Your task to perform on an android device: Open the Outlook App, Create an event titled as Training Meeting on August 8, 2023, from 2:00 p.m. to 4:00 p.m. for the Loco Project Meeting with Trainee and QA.
Image 0: 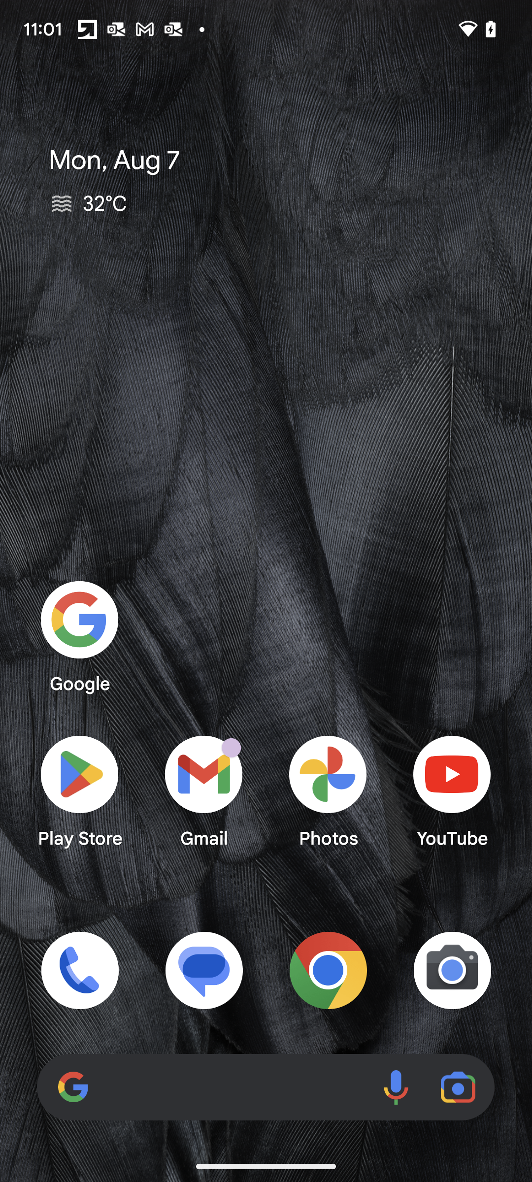
Open the Outlook App
Step 0: open app "Outlook"
Image 1: 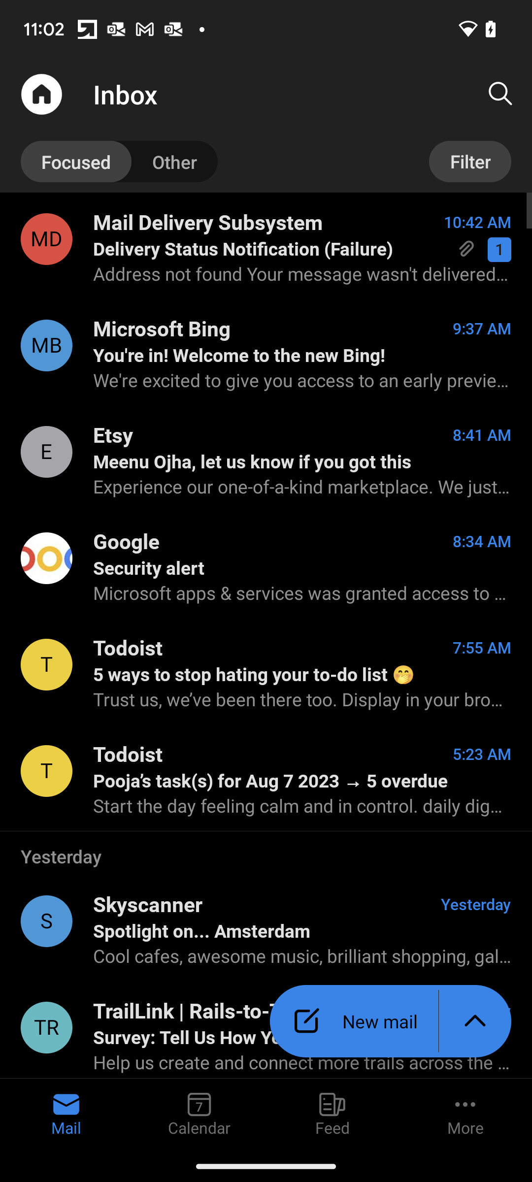
Click on the Upper Side Arrow button in the bottom right corner of the screen 
Step 1: click (475, 1021)
Image 2: 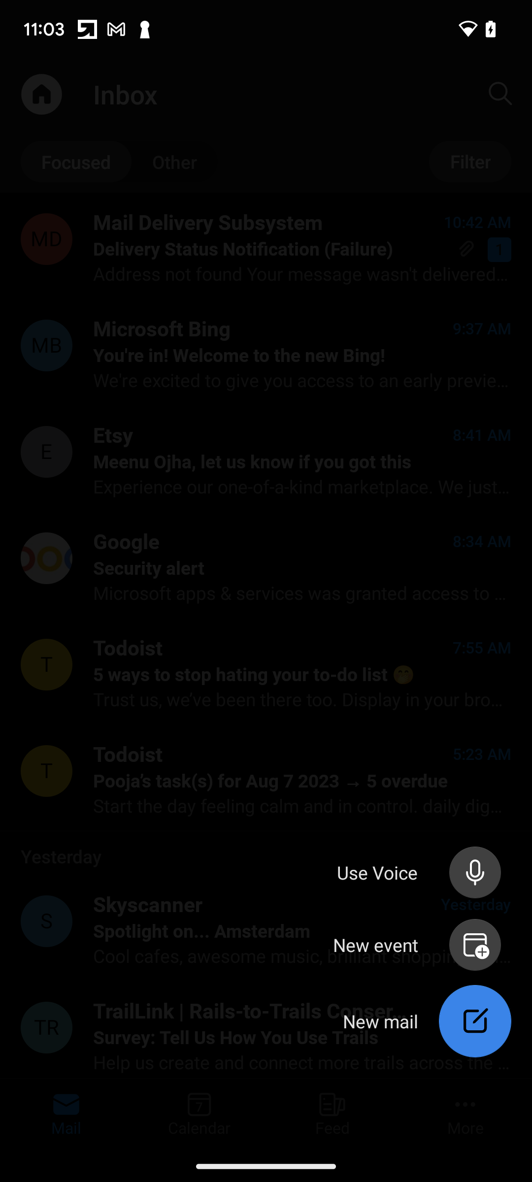
Click on the New Event Button to Create an Event 
Step 2: click (302, 930)
Image 3: 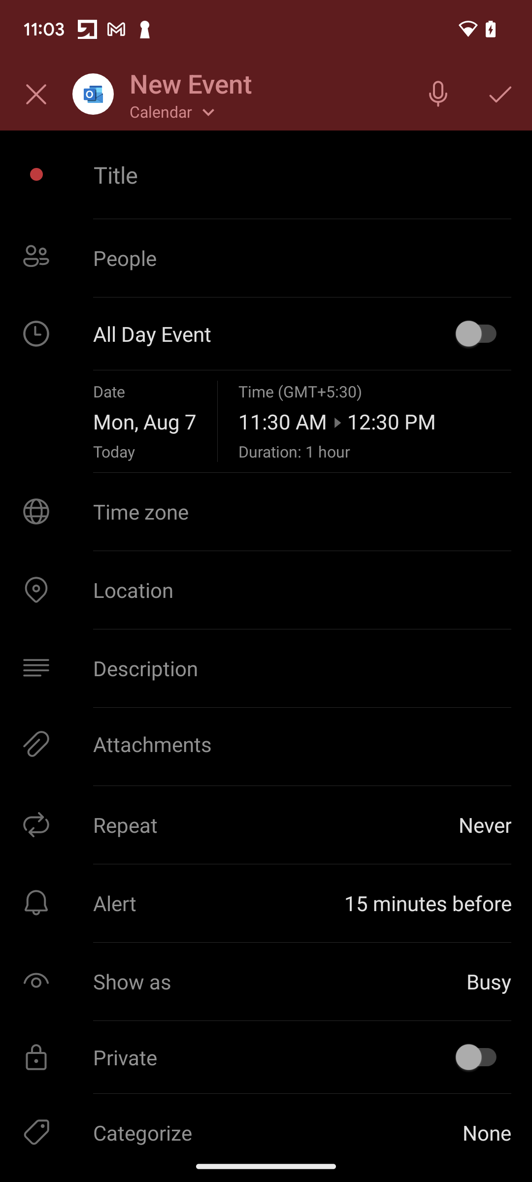
Click on the Title Bar 
Step 3: click (302, 174)
Image 4: 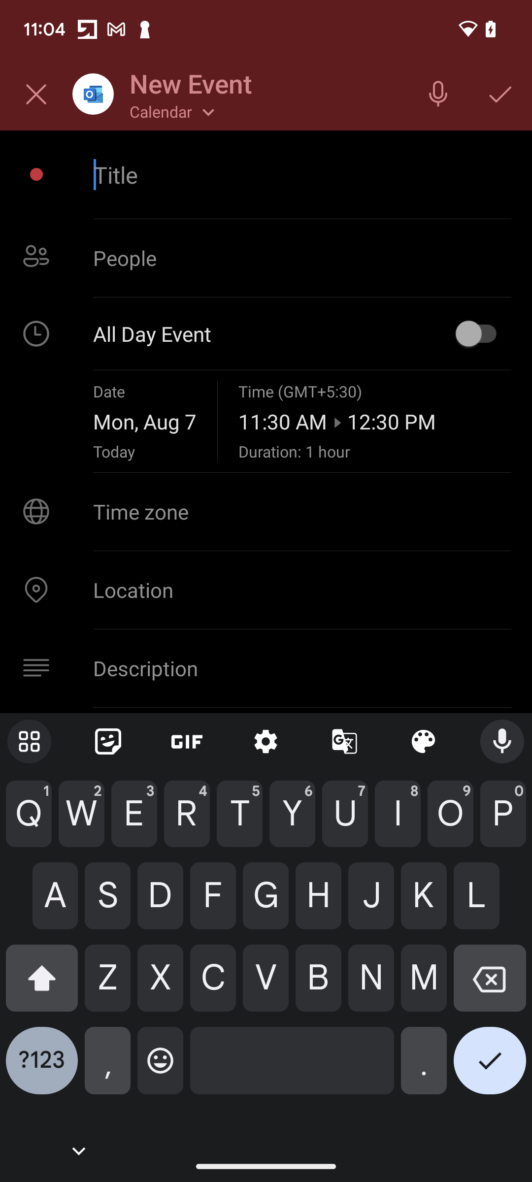
Enter the Title name as Training Meeting
Step 4: type "Training Meeting"
Image 5: 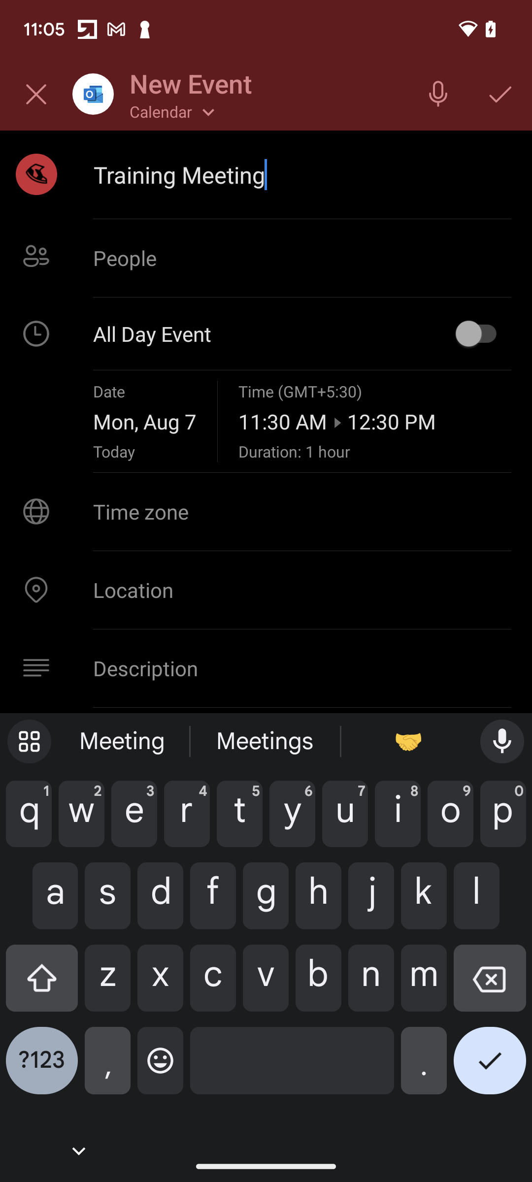
Click on the Date Section 
Step 5: click (144, 421)
Image 6: 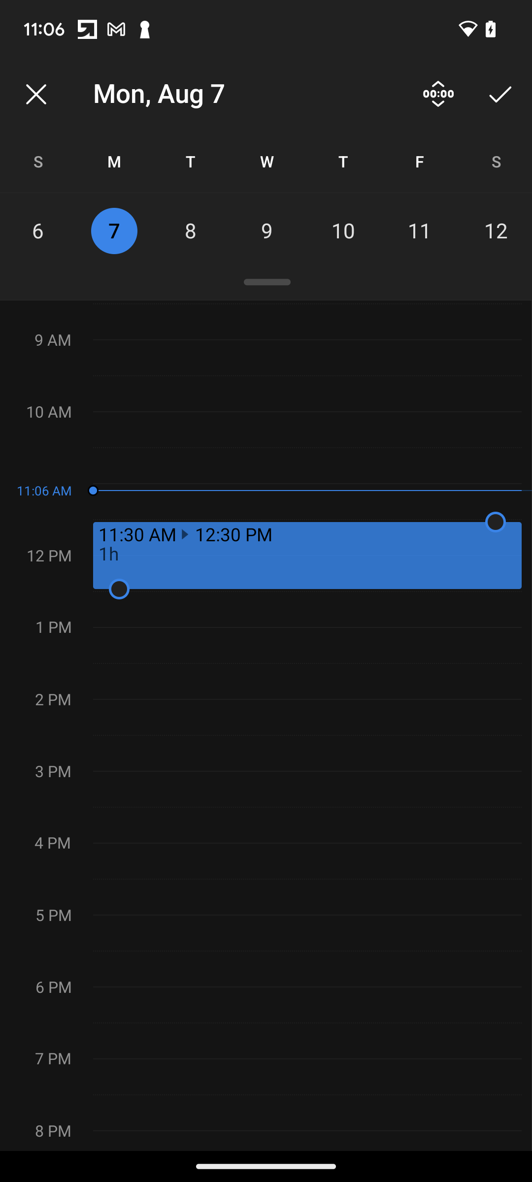
Click on the "8" number to set the date on August 8, 2023,
Step 6: click (191, 230)
Image 7: 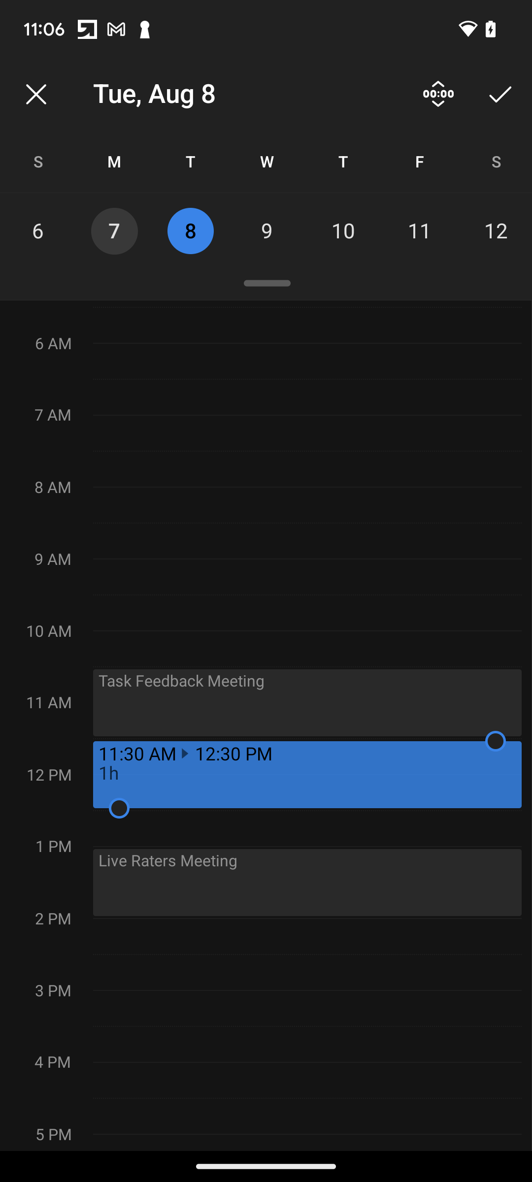
Click on the right click button on the top right corner
Step 7: click (500, 94)
Image 8: 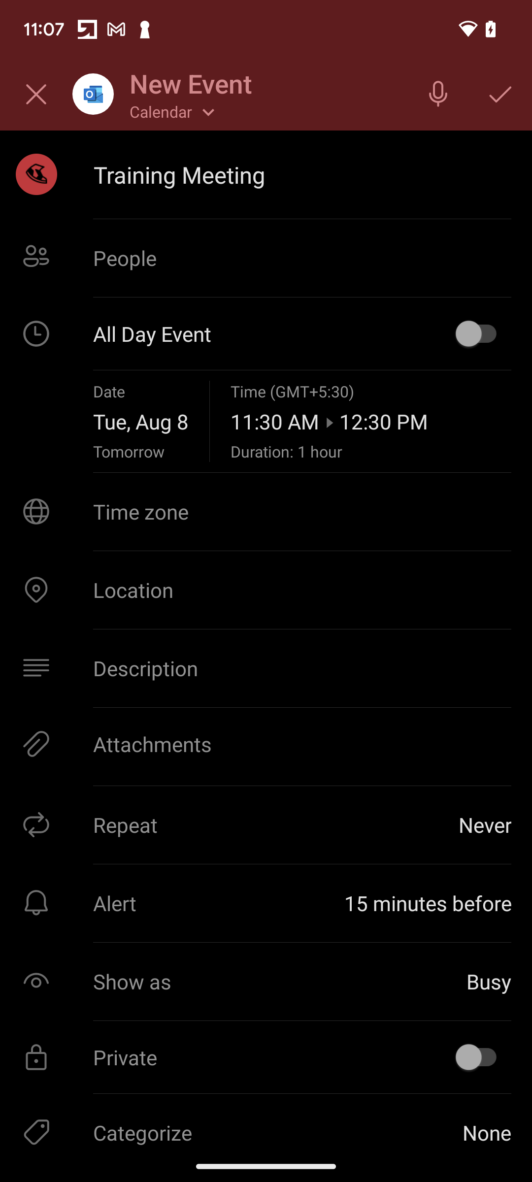
Click on the Time Section 
Step 8: click (371, 421)
Image 9: 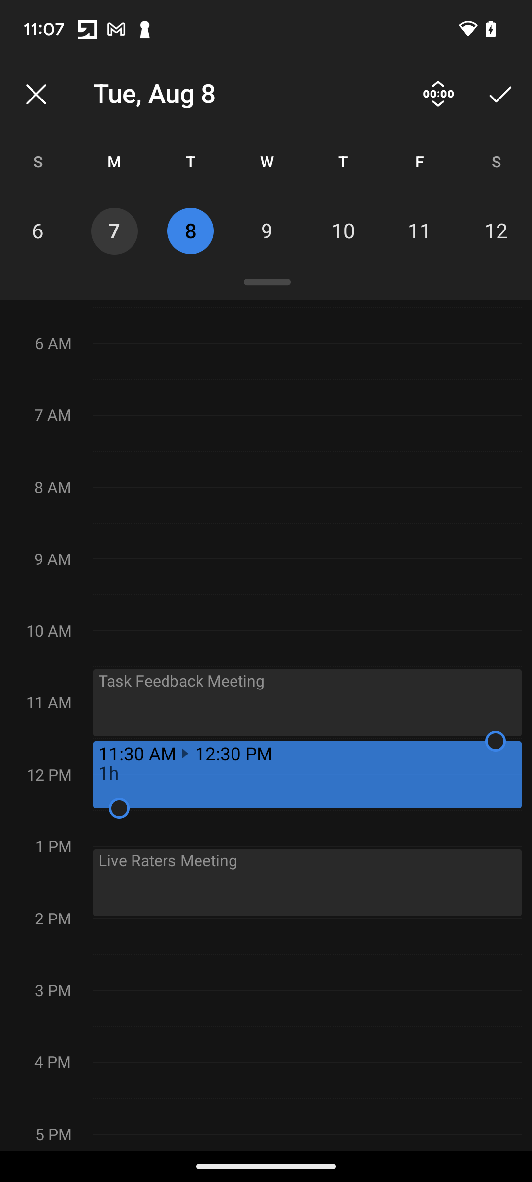
Click on the 2PM Time 
Step 9: click (57, 924)
Image 10: 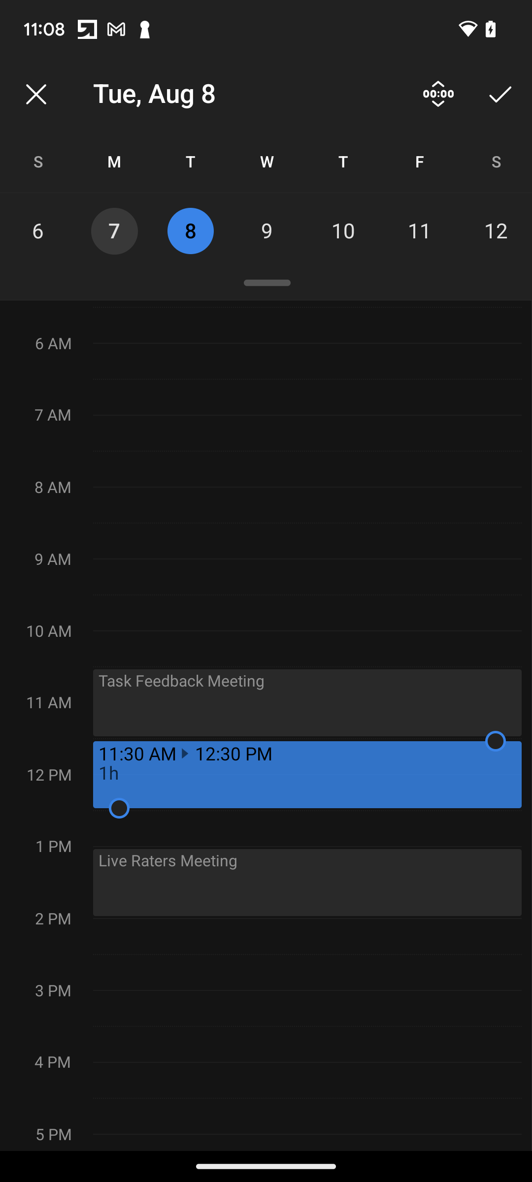
Swipe the meeting at 2 PM 
Step 10: scroll right
Image 11: 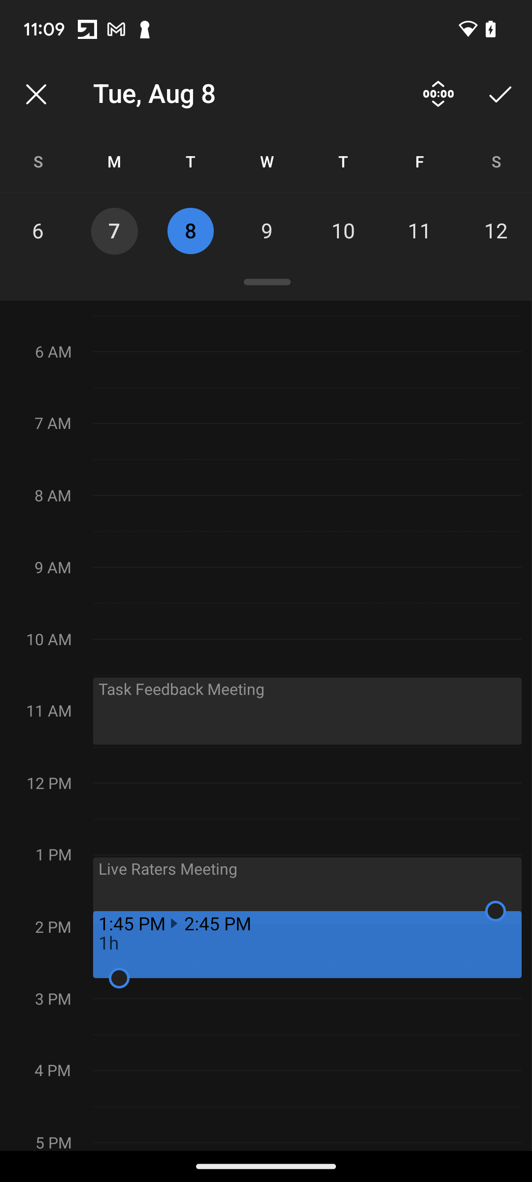
Swipe the meeting at 2 PM 
Step 11: scroll up
Image 12: 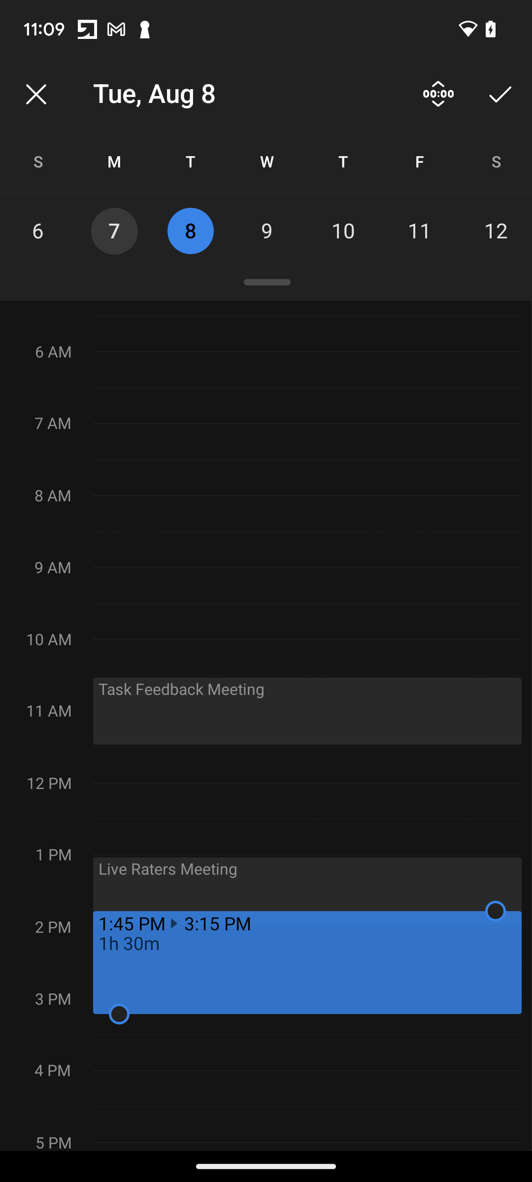
Swipe the meeting at 2 PM 
Step 12: scroll up
Image 13: 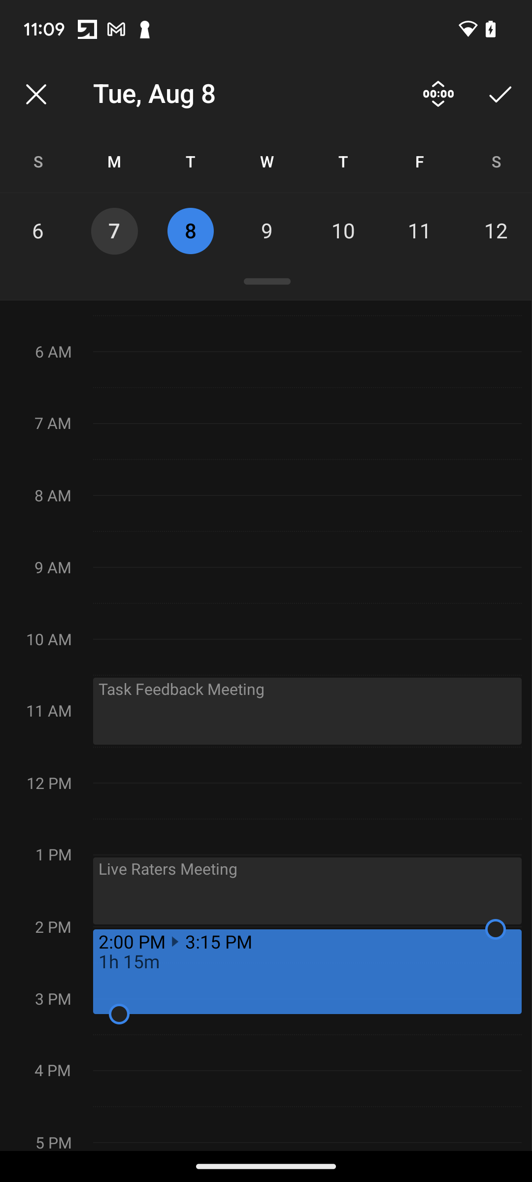
Swipe the meeting at 2 PM 
Step 13: scroll up
Image 16: 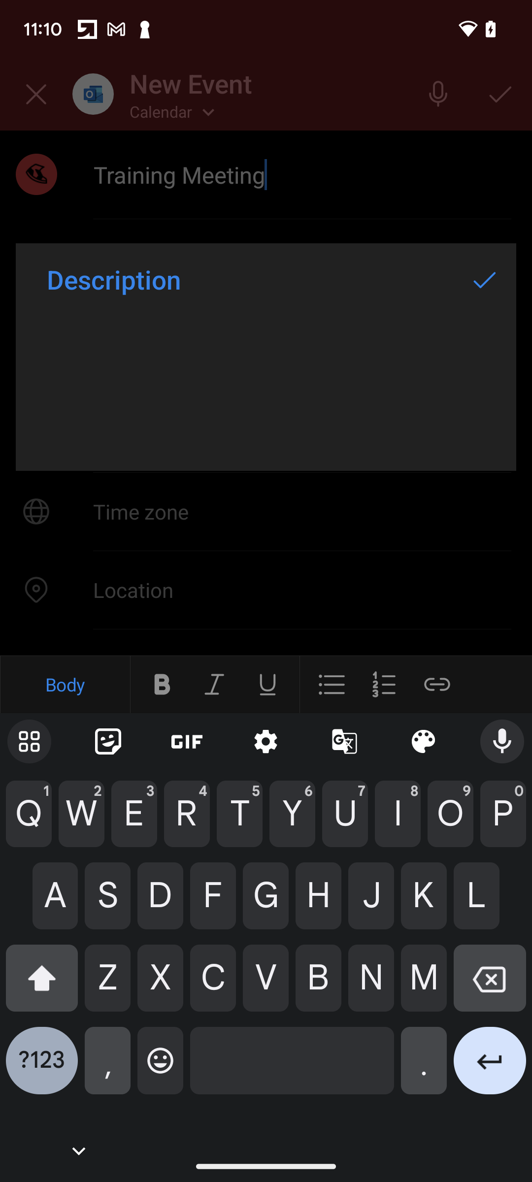
Enter the Description name as Loco Project Meeting with Trainee and QA
Step 16: type "Loco Project Meeting with Trainee and QA"
Image 17: 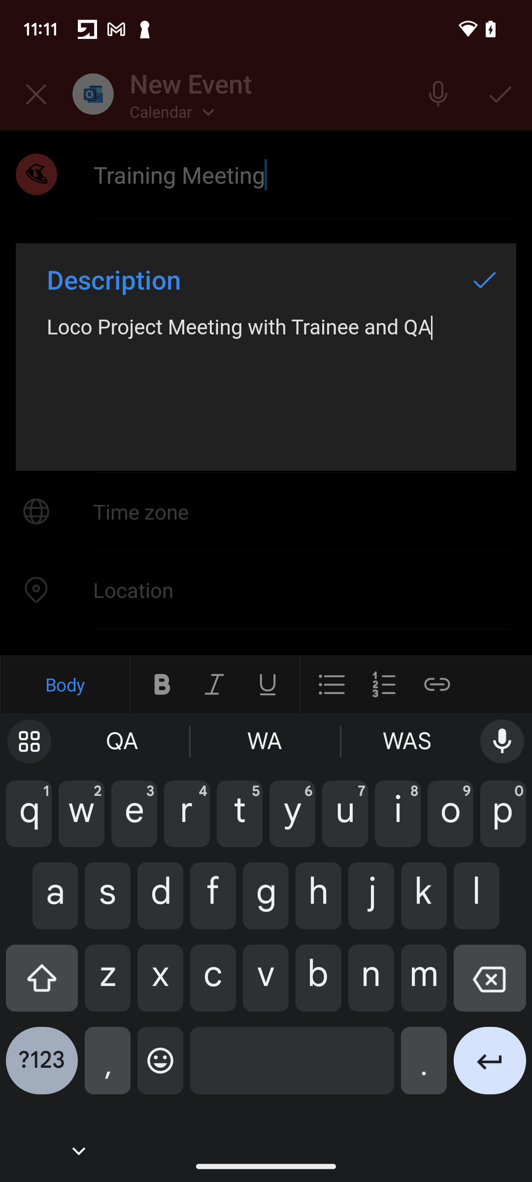
Click on the Right Click Button 
Step 17: click (485, 279)
Image 18: 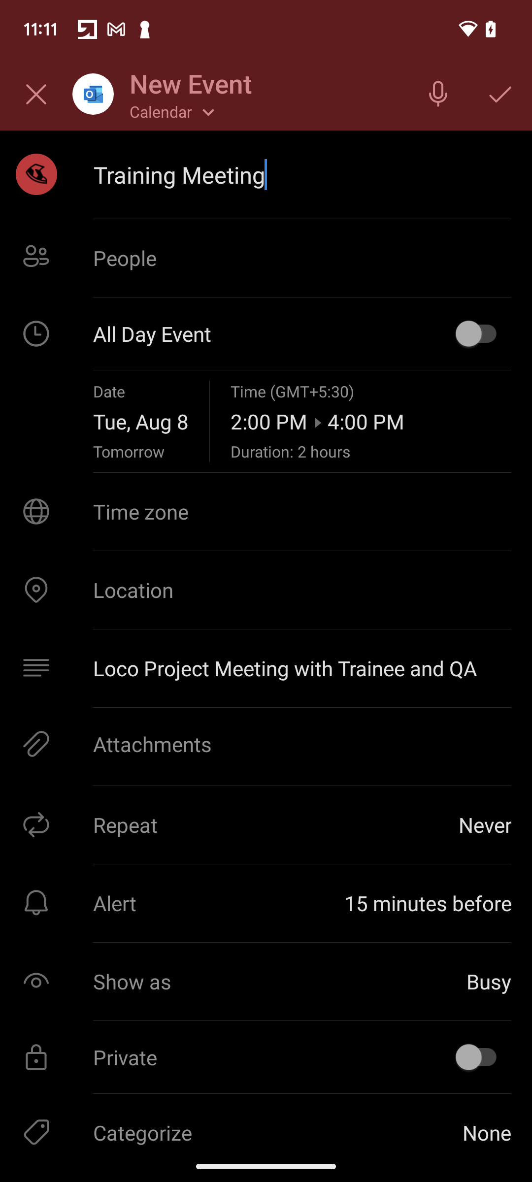
Click on the Right Button in the Top right corner of the screen 
Step 18: click (500, 94)